Your task to perform on an android device: I want to see more photos of Hotel Intercontinental Berlin.
Image 0: 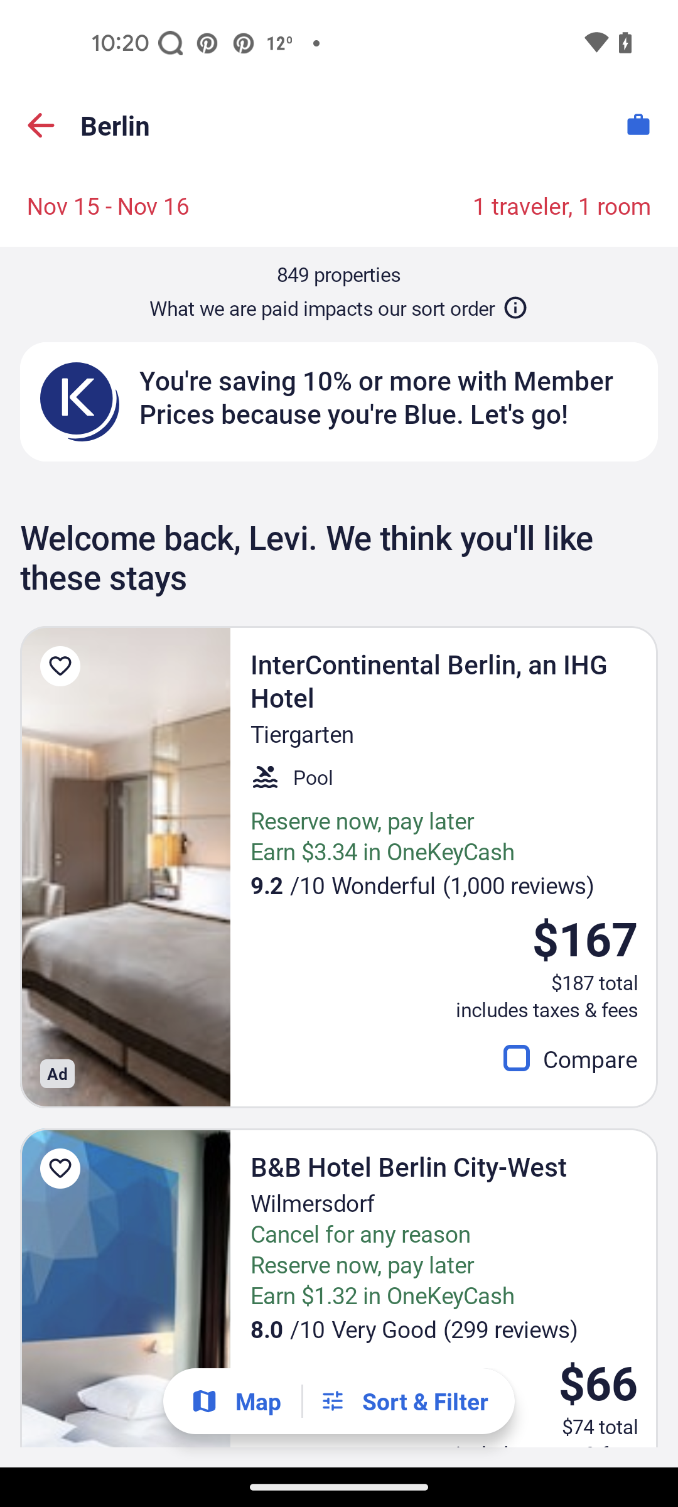
Click on the Hotel InterContinental Berlin's name.
Step 0: click (444, 681)
Image 1: 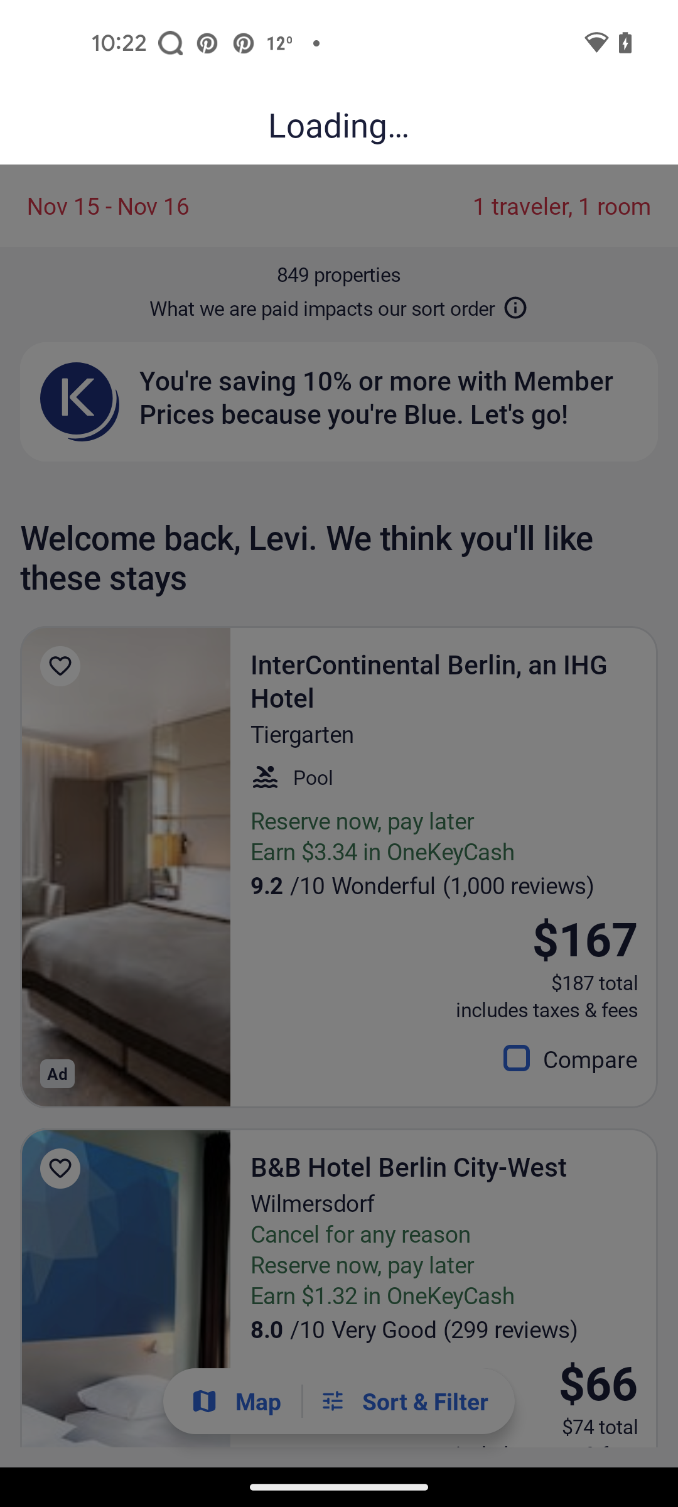
Click on the Hotel InterContinental Berlin's name.
Step 1: wait
Image 2: 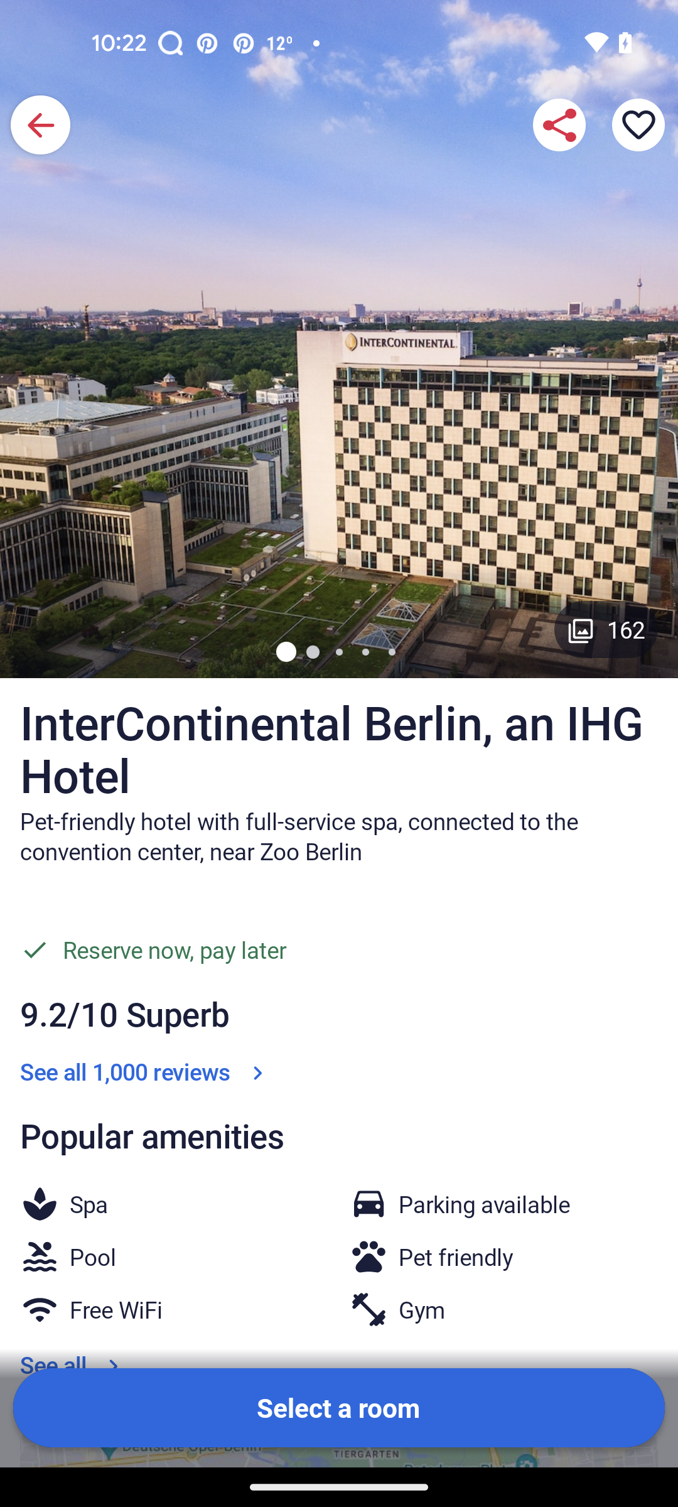
Swipe left on the photograph of the hotel.
Step 2: scroll right
Image 3: 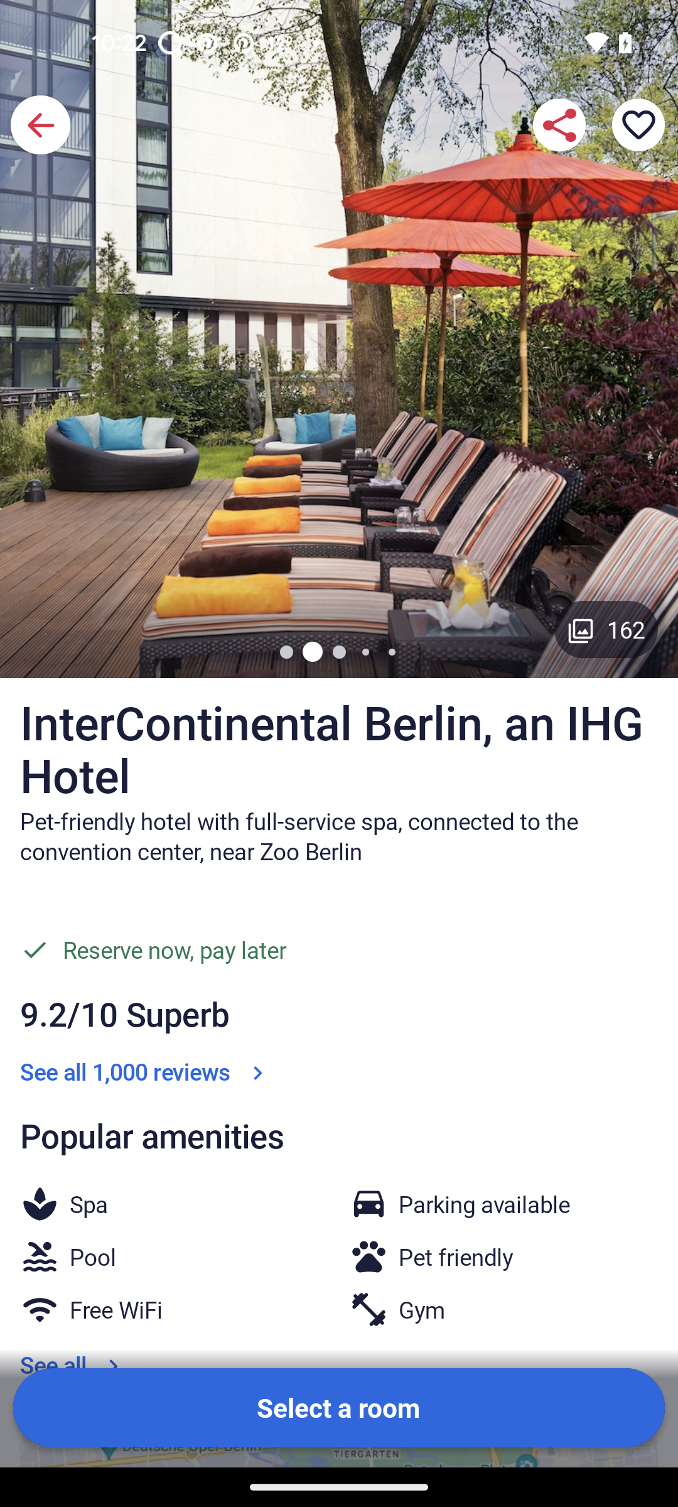
Swipe left again on the photograph.
Step 3: scroll right
Image 4: 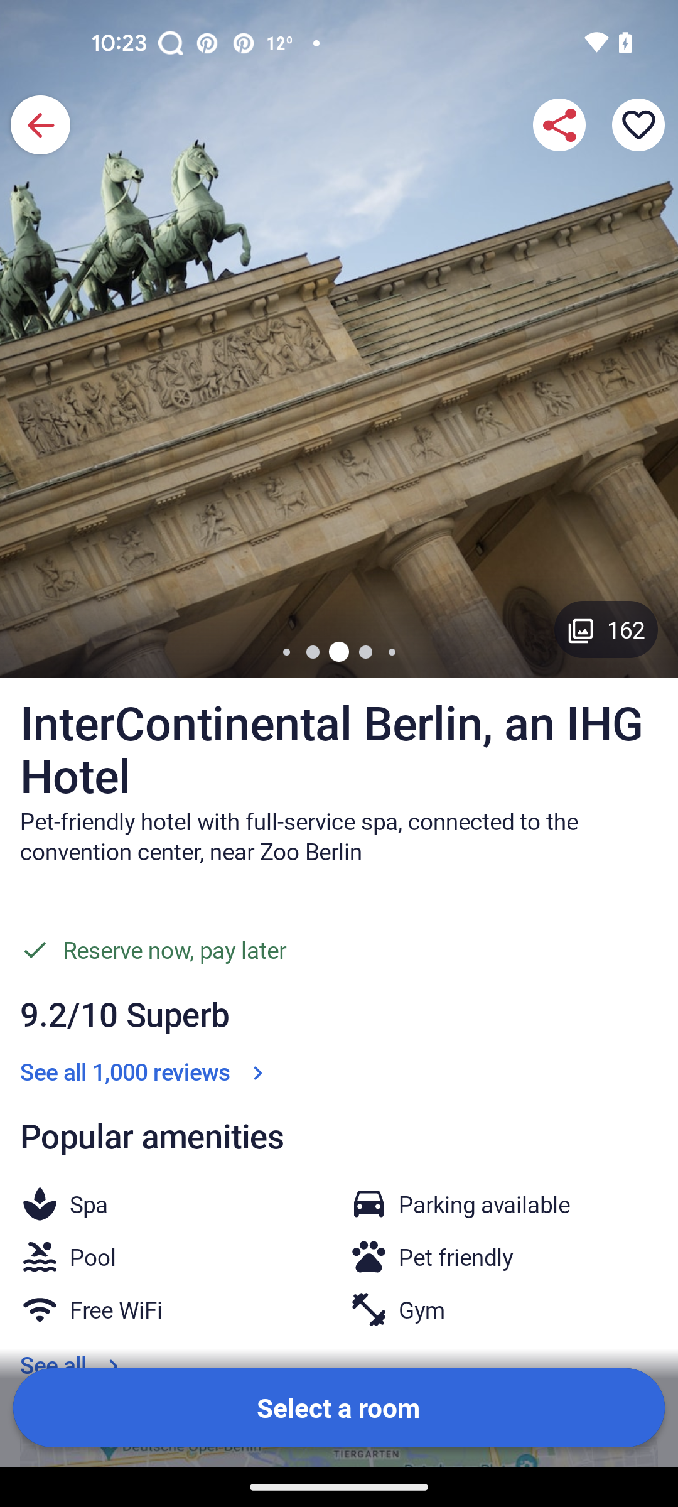
Swipe left again on the photograph.
Step 4: scroll right